Your task to perform on an android device: I want to go to the cart and view Kwality Baking soda powder.
Image 0: 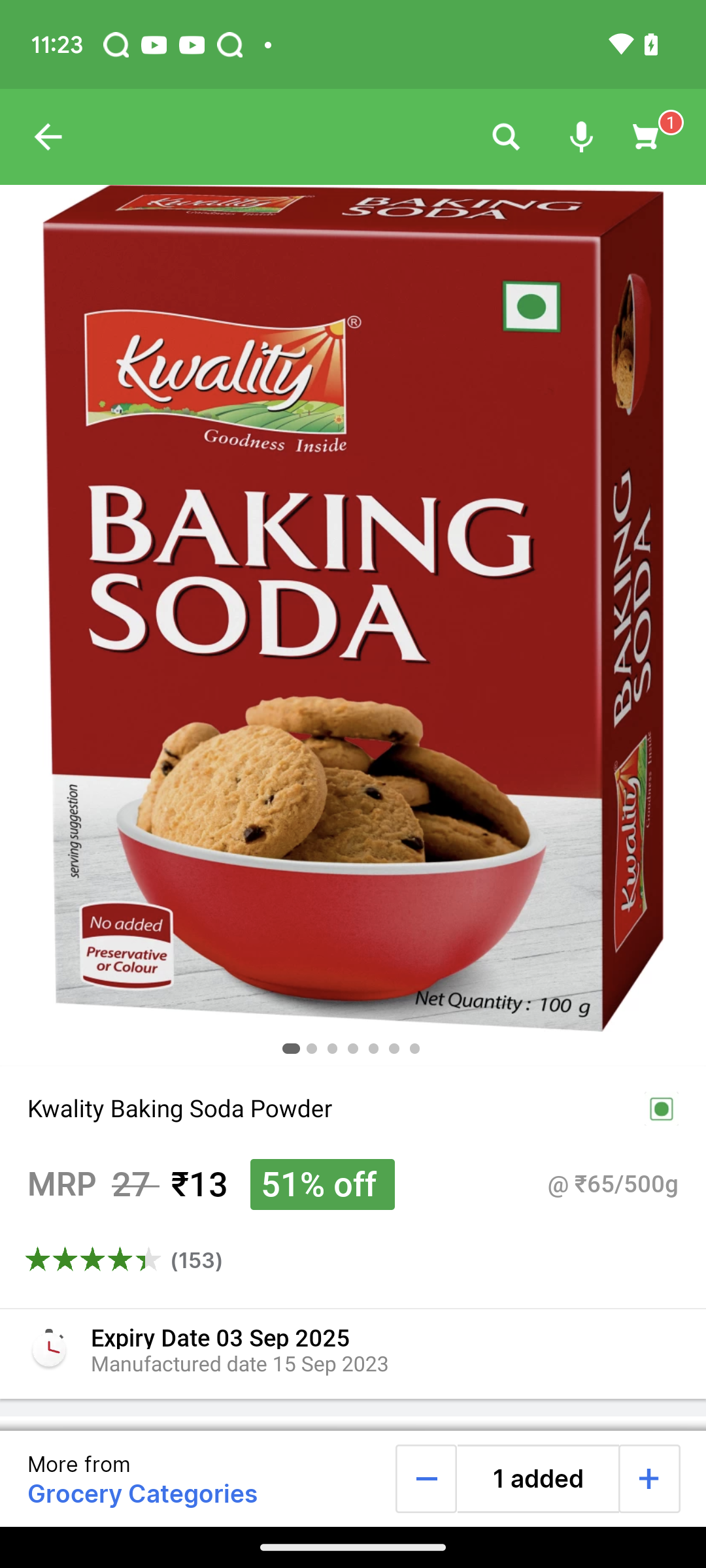
Click on the cart option at the top right of the screen
Step 0: click (655, 137)